Your task to perform on an android device: Examine the prices of related items from this supplier before selecting the best drill machine from the Alibaba.com app.
Image 0: 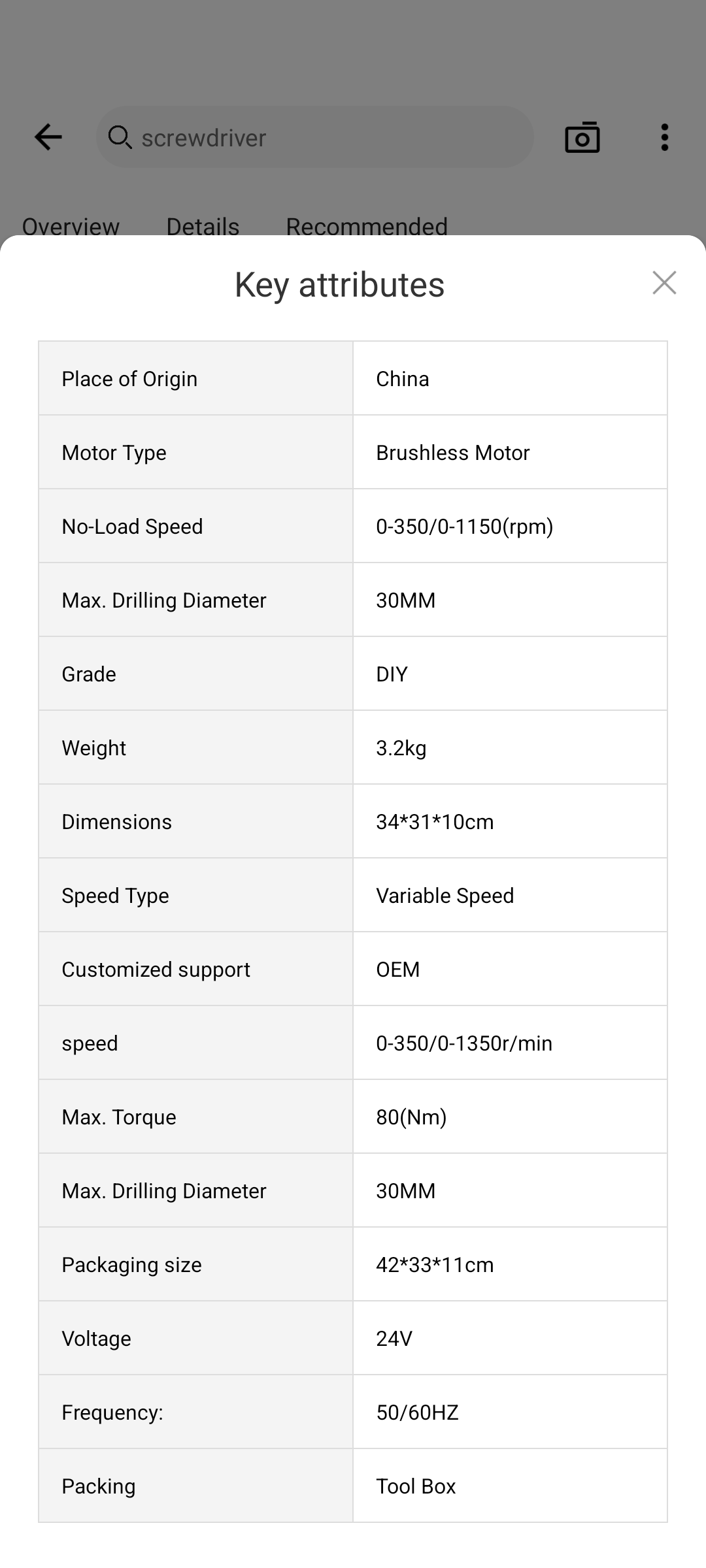
click on the cross icon at the right side of Key attributes
Step 0: click (660, 289)
Image 1: 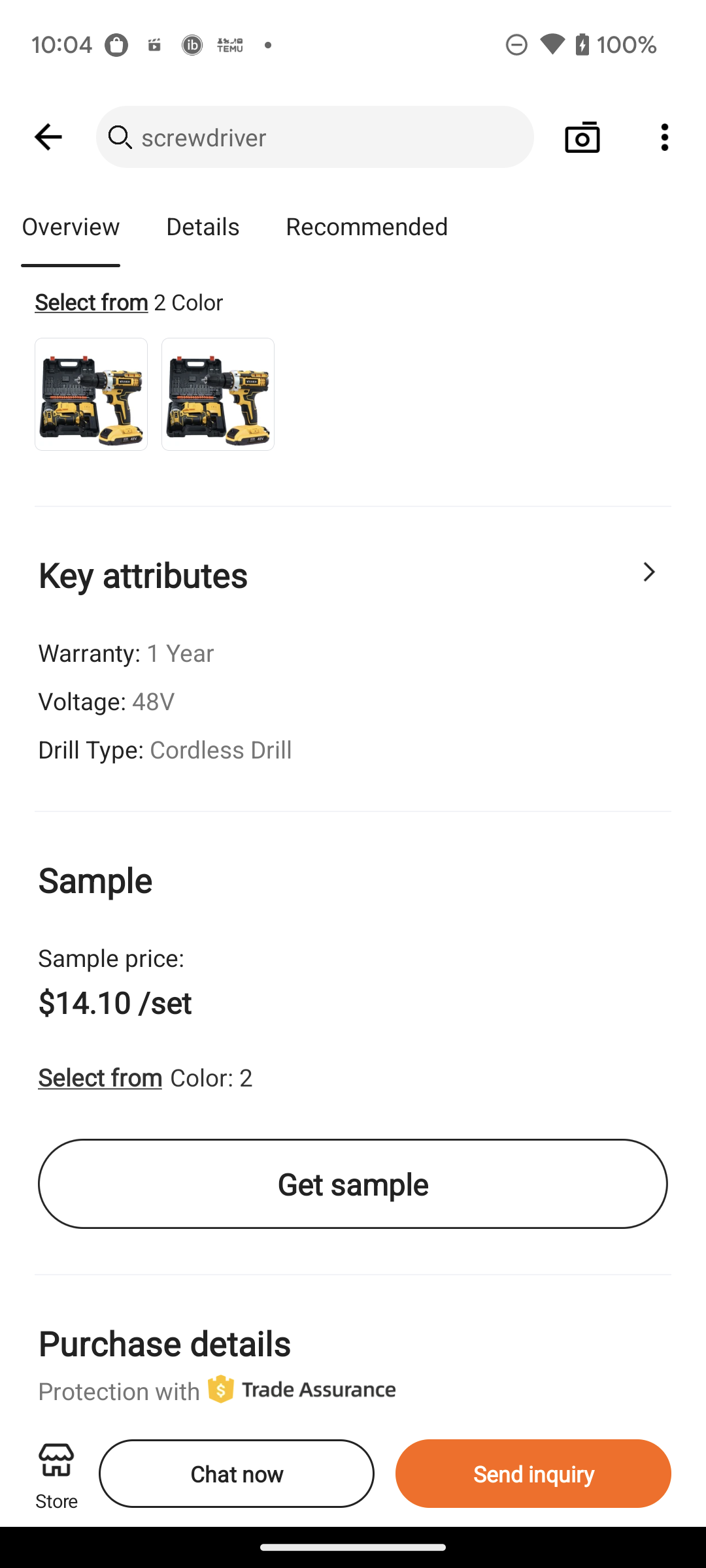
swipe up for similar products
Step 1: scroll down
Image 2: 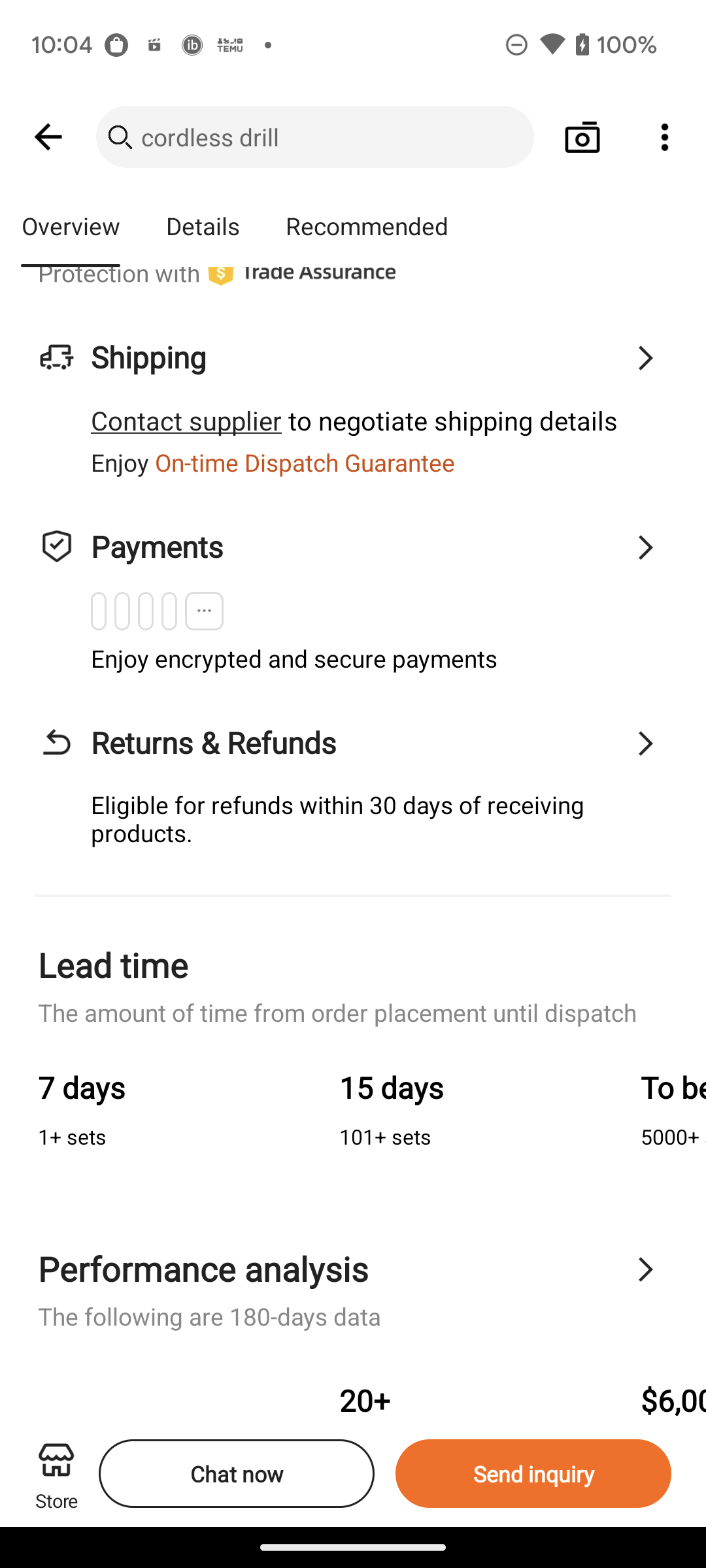
swipe up for similar products
Step 2: scroll down
Image 3: 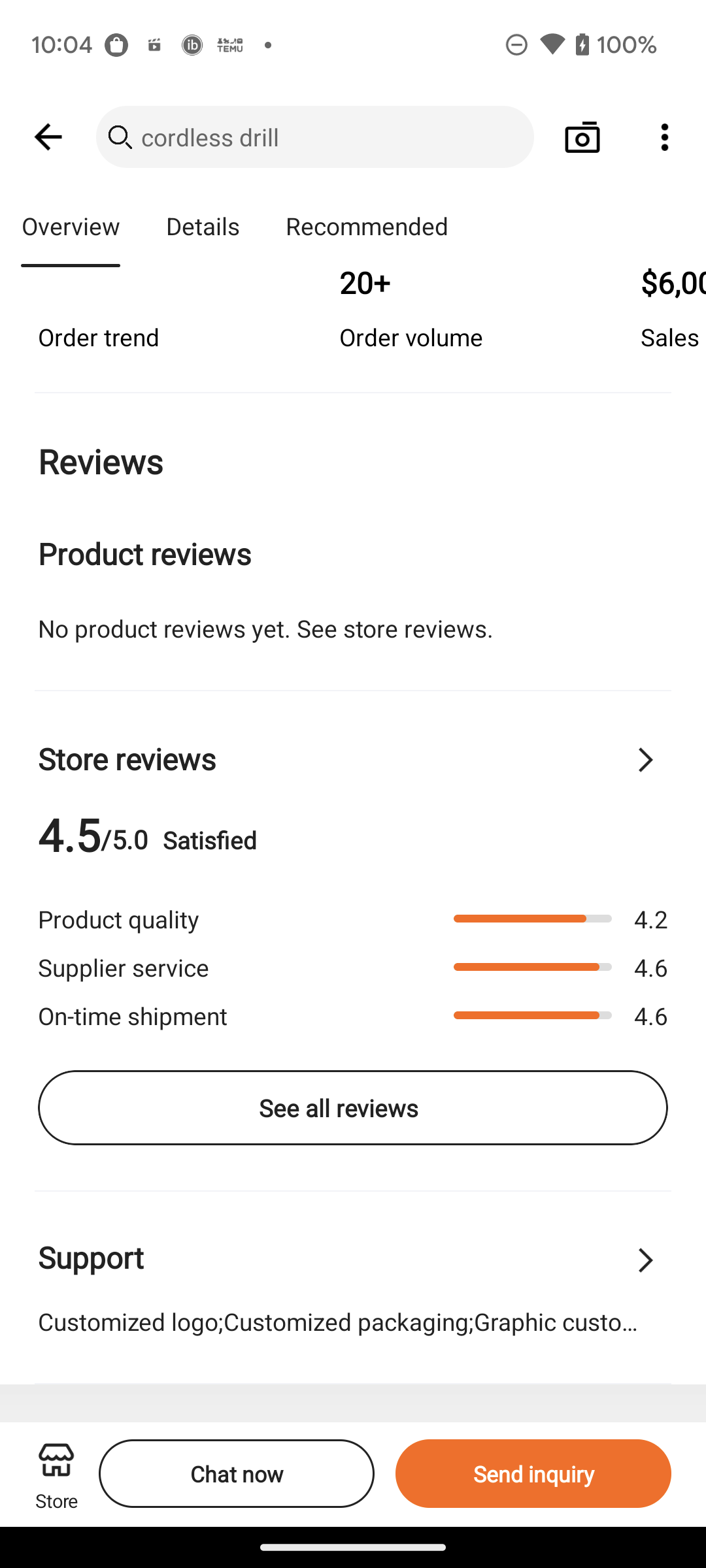
swipe up for similar products
Step 3: scroll down
Image 4: 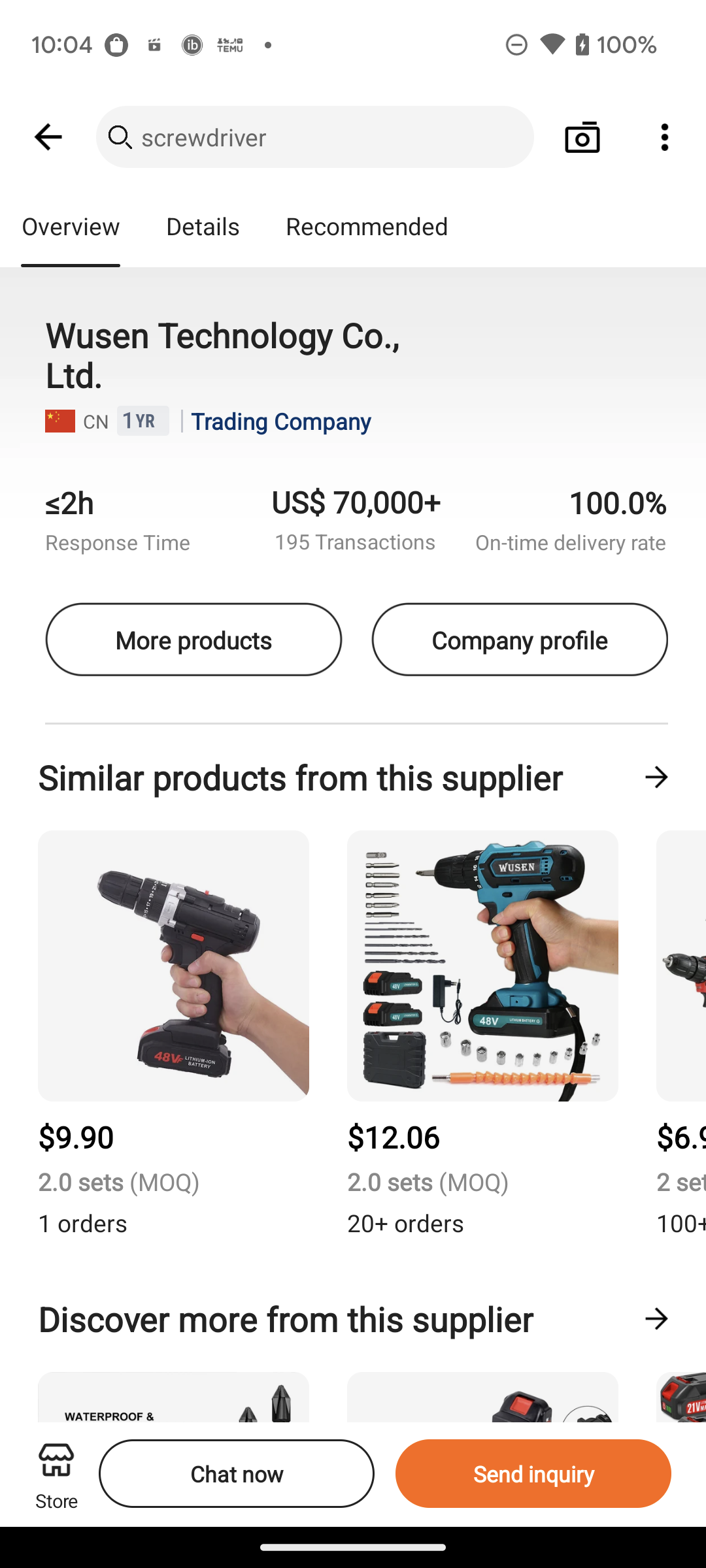
swipe left the similar products to view cost
Step 4: scroll right
Image 5: 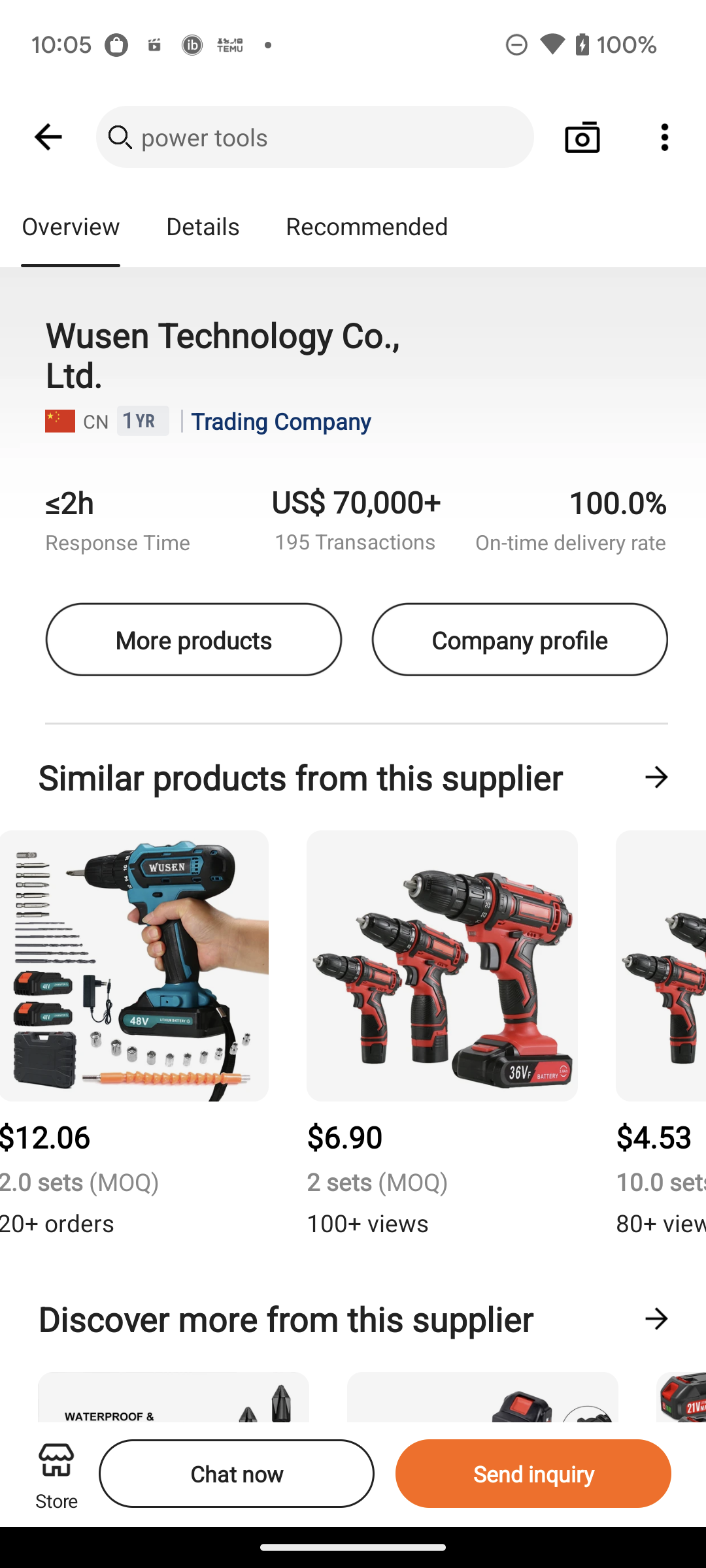
swipe left the similar products to view cost
Step 5: scroll right
Image 6: 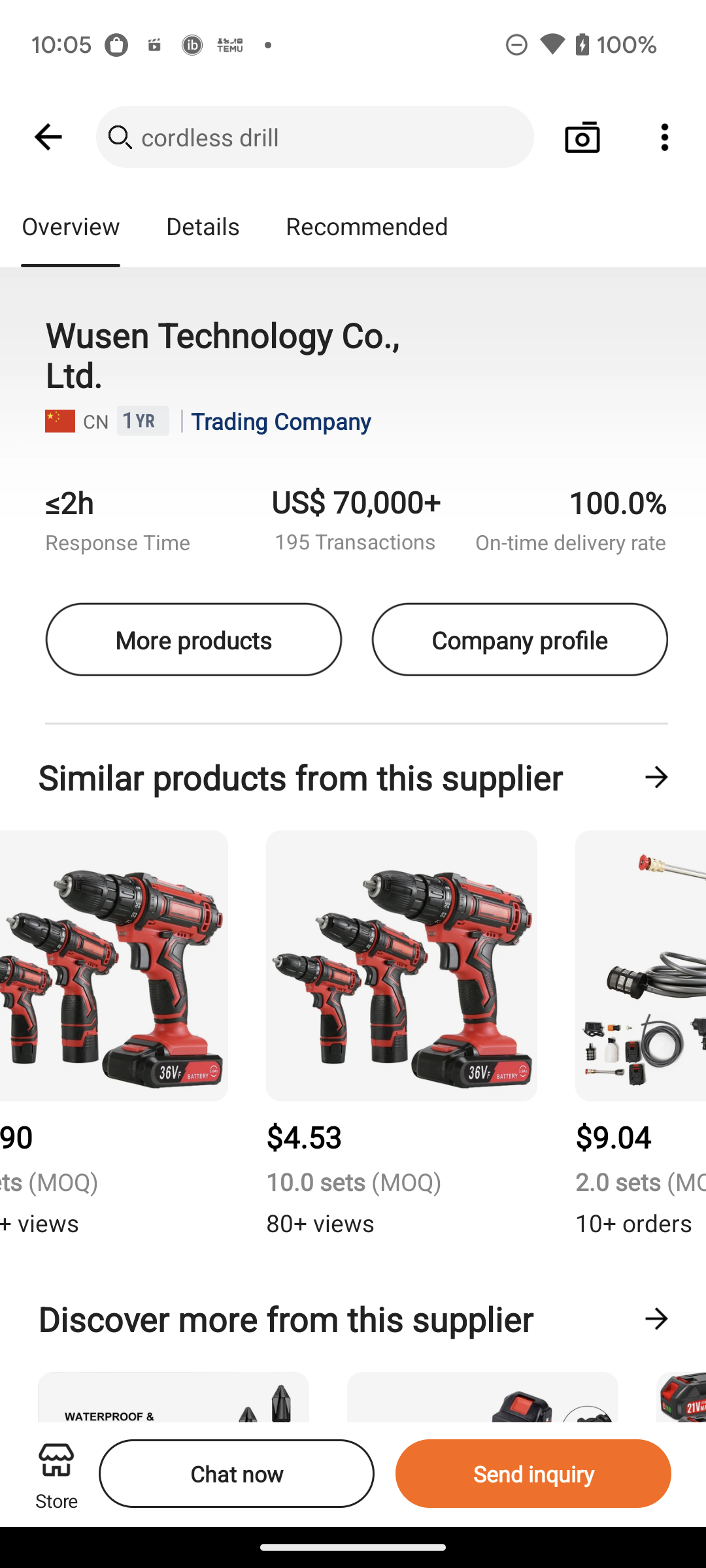
swipe left the similar products to view cost
Step 6: scroll right